Your task to perform on an android device: Go to the DesertCart app and browse for the cool touch toaster for space-saving.
Image 0: 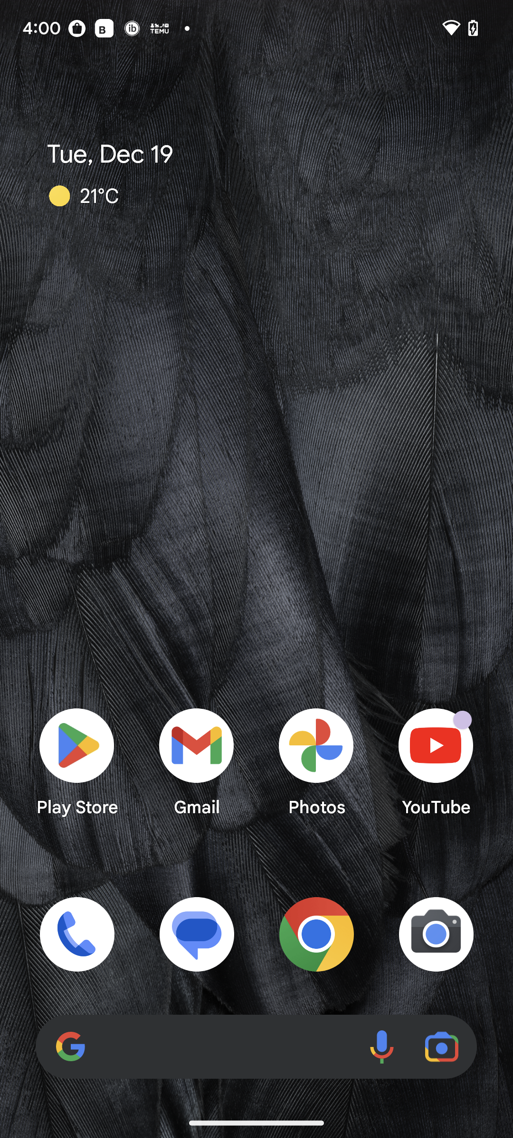
Open the DesertCart app.
Step 0: open app "desertcart"
Image 1: 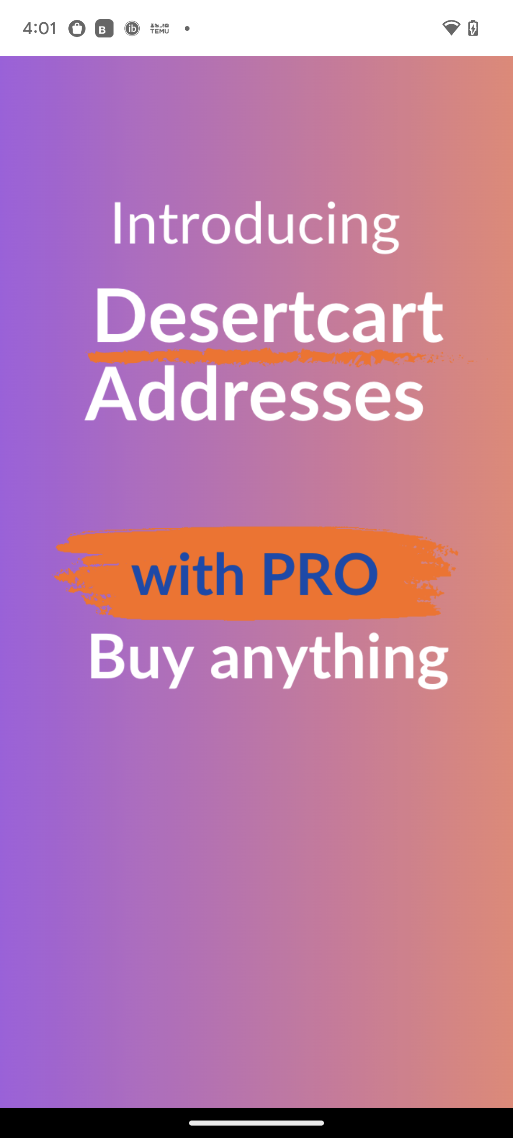
Open the DesertCart app.
Step 1: wait
Image 2: 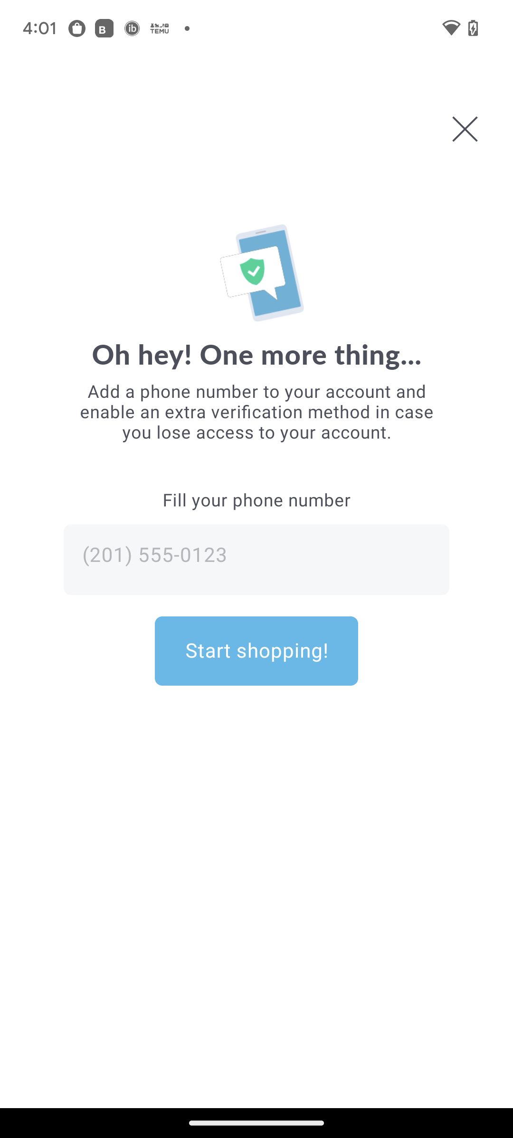
Open the DesertCart app.
Step 2: click (487, 149)
Image 3: 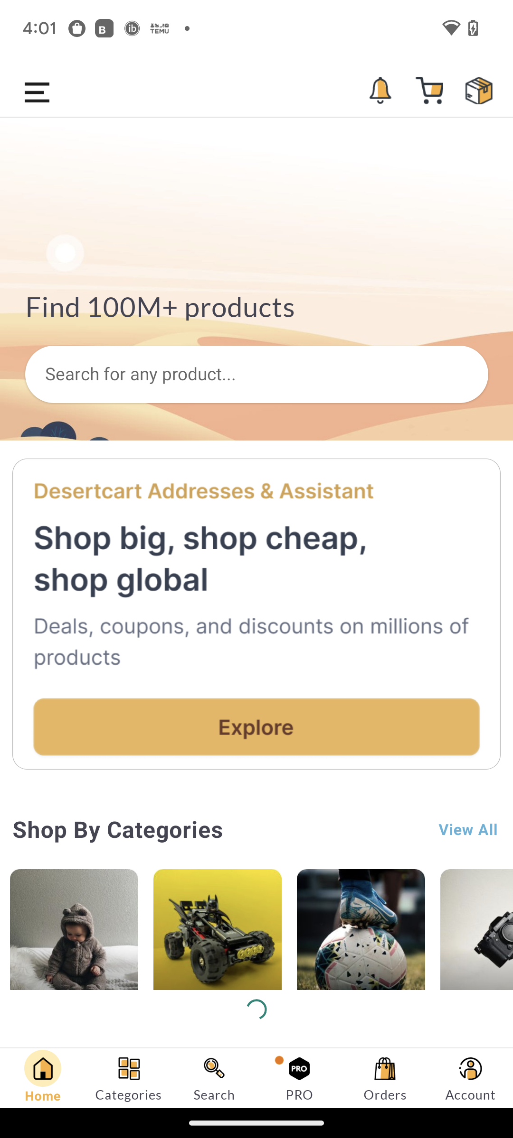
Click on the search bar in the middle of the screen.
Step 3: click (256, 374)
Image 4: 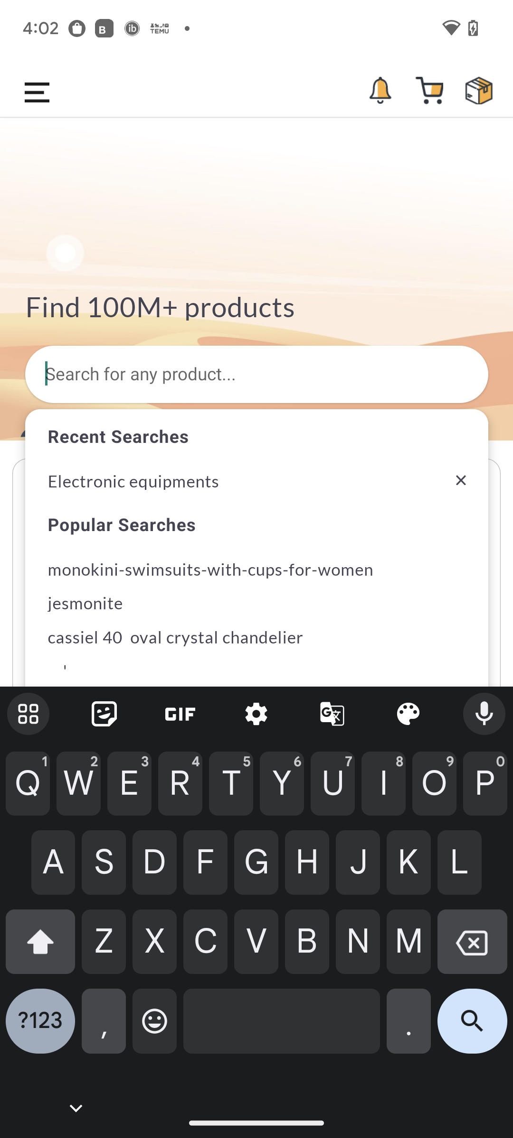
Type cool touch toaster in the search bar.
Step 4: type "cool touch toaster "
Image 5: 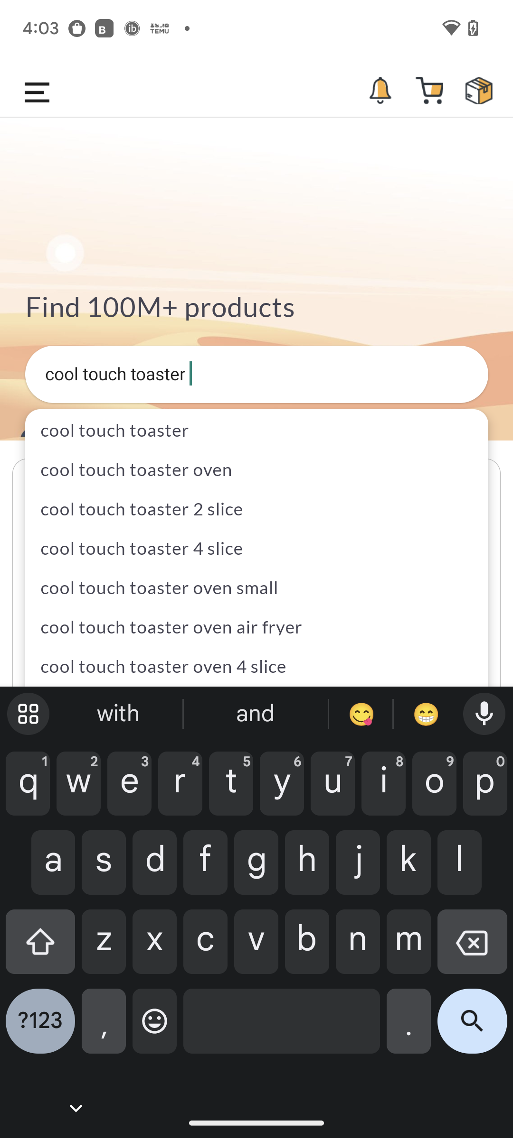
Click on the search icon at the bottom right corner of the screen.
Step 5: click (480, 999)
Image 7: 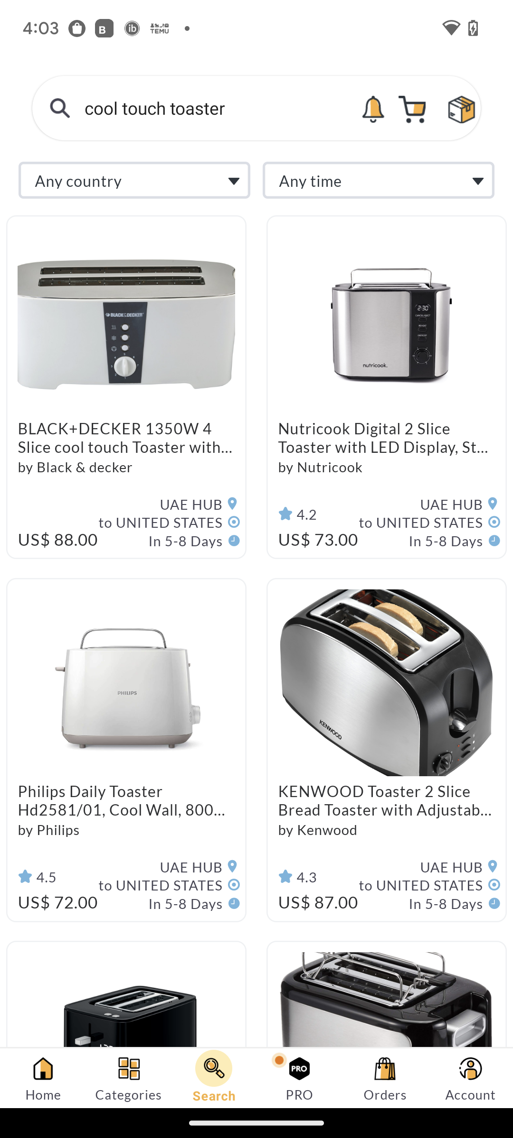
Scroll up
Step 7: scroll down